Your task to perform on an android device: View the details of the Nikon d5500 camera with lens and bag, including price, description, shipping, and more
Image 0: 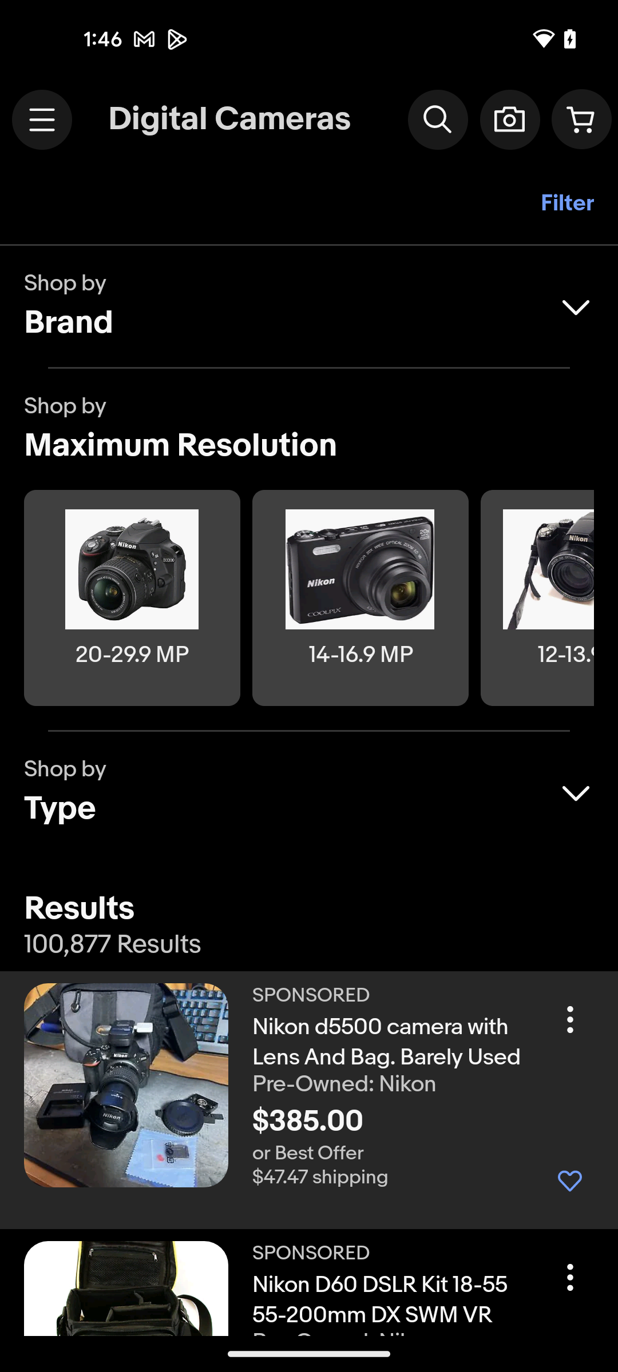
Open the Nikon d5500 camera with lens and bag
Step 0: click (393, 1042)
Image 1: 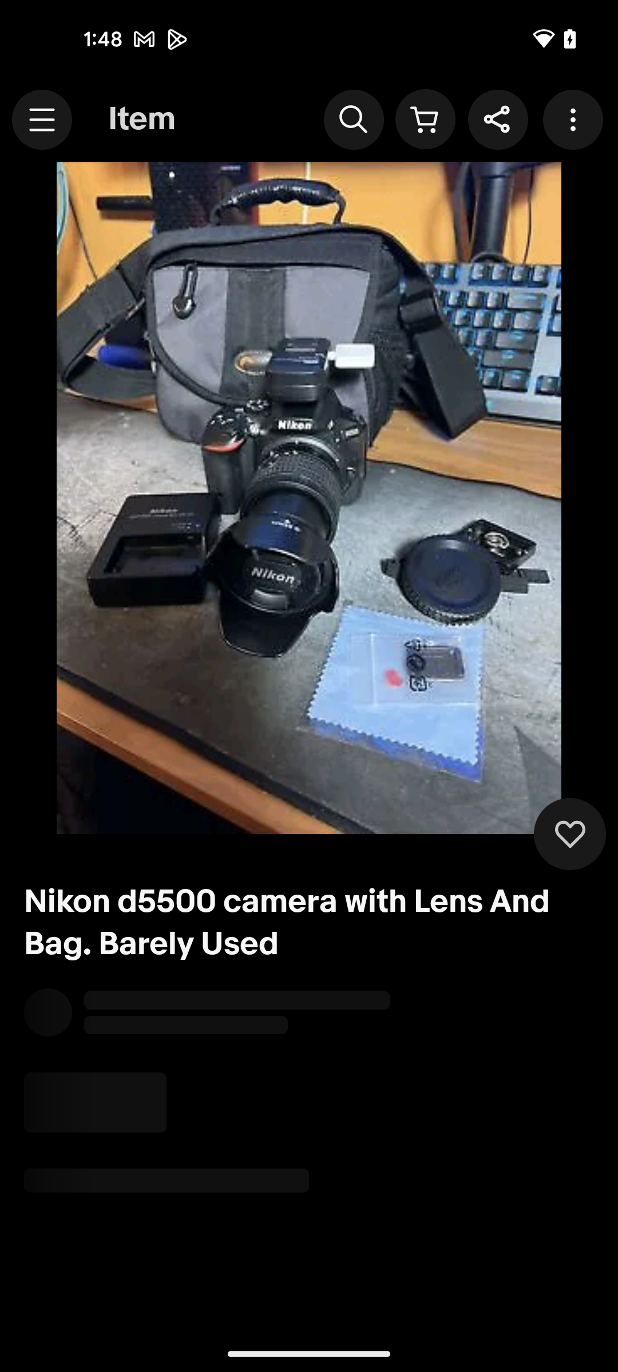
Open the Nikon d5500 camera with lens and bag
Step 1: wait
Image 2: 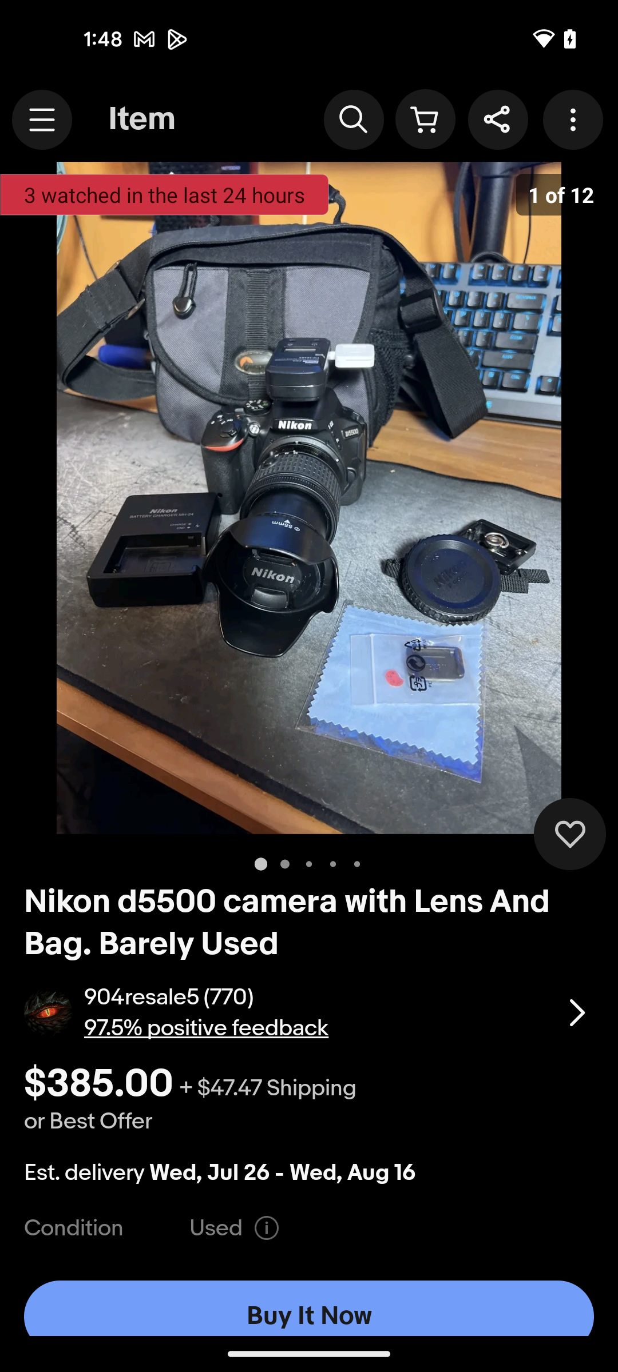
Swipe up for the product description.
Step 2: scroll down
Image 3: 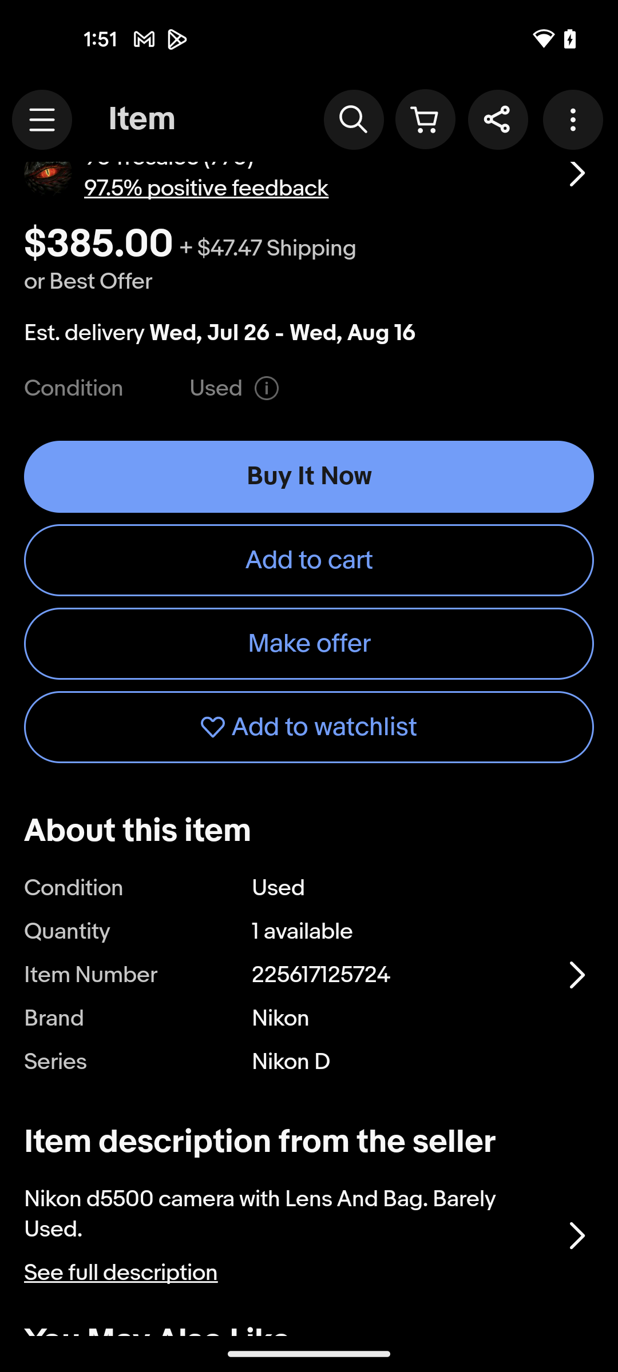
Click on See full description
Step 3: click (291, 1273)
Image 4: 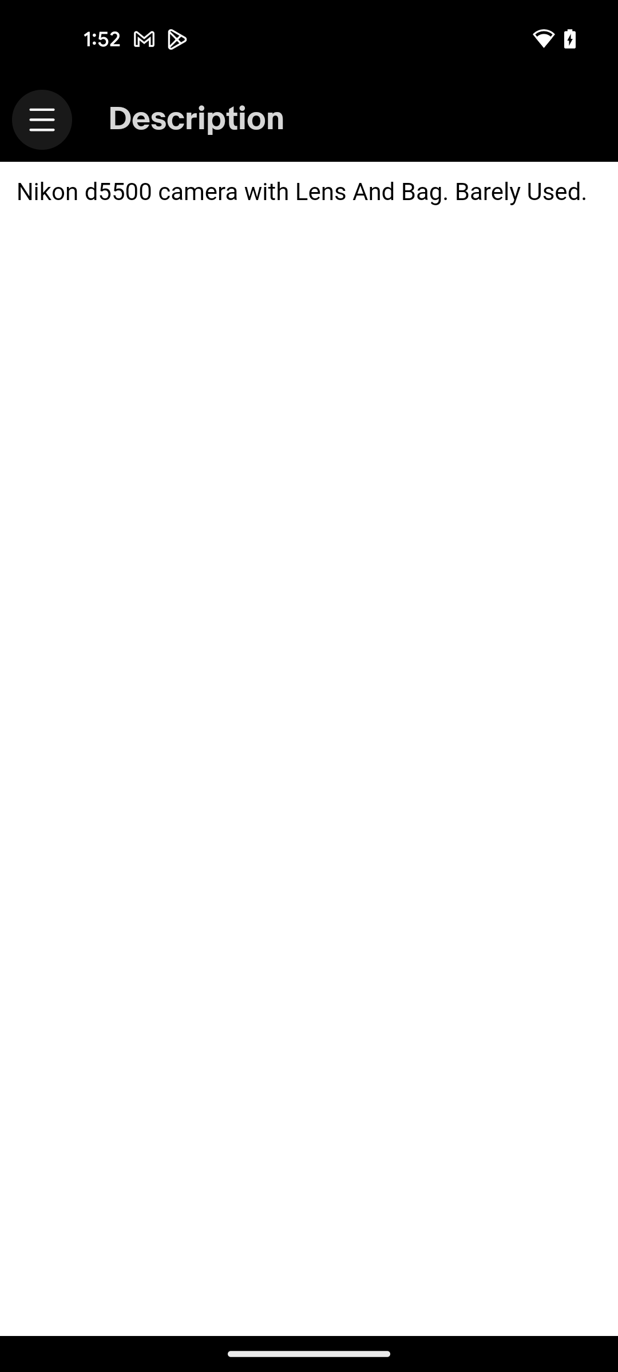
Go back to the previous screen
Step 4: press back button
Image 5: 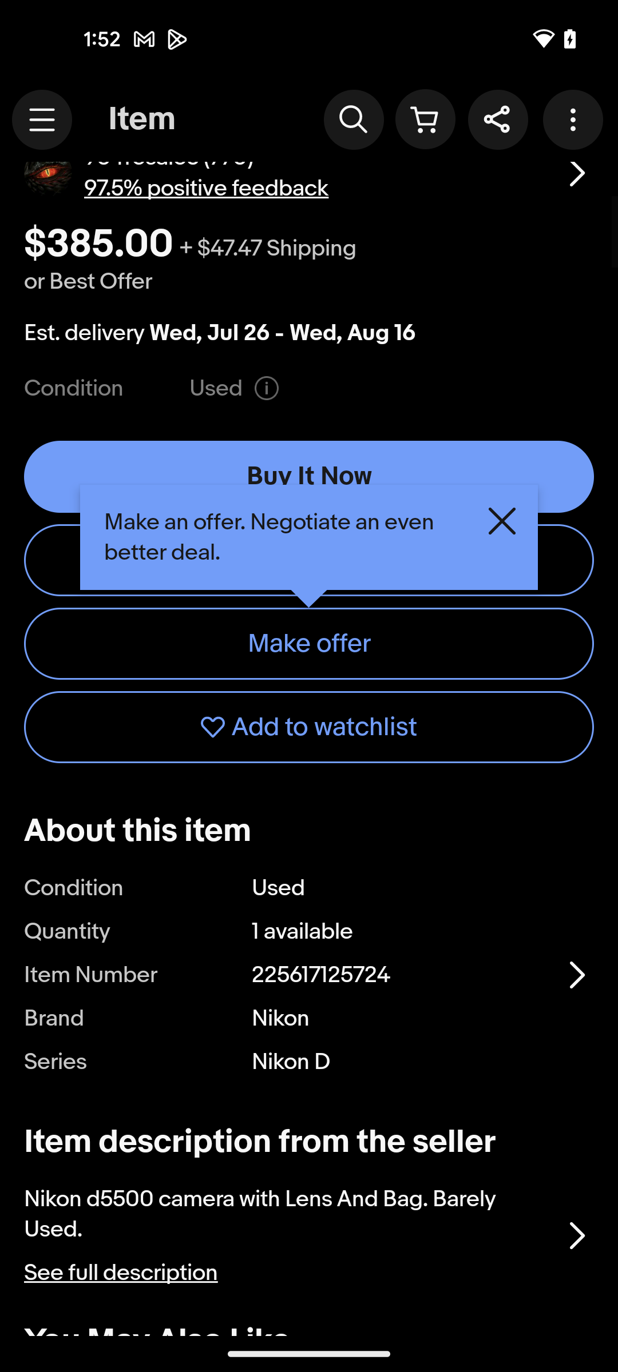
Swipe up for shipping and more details
Step 5: scroll left
Image 6: 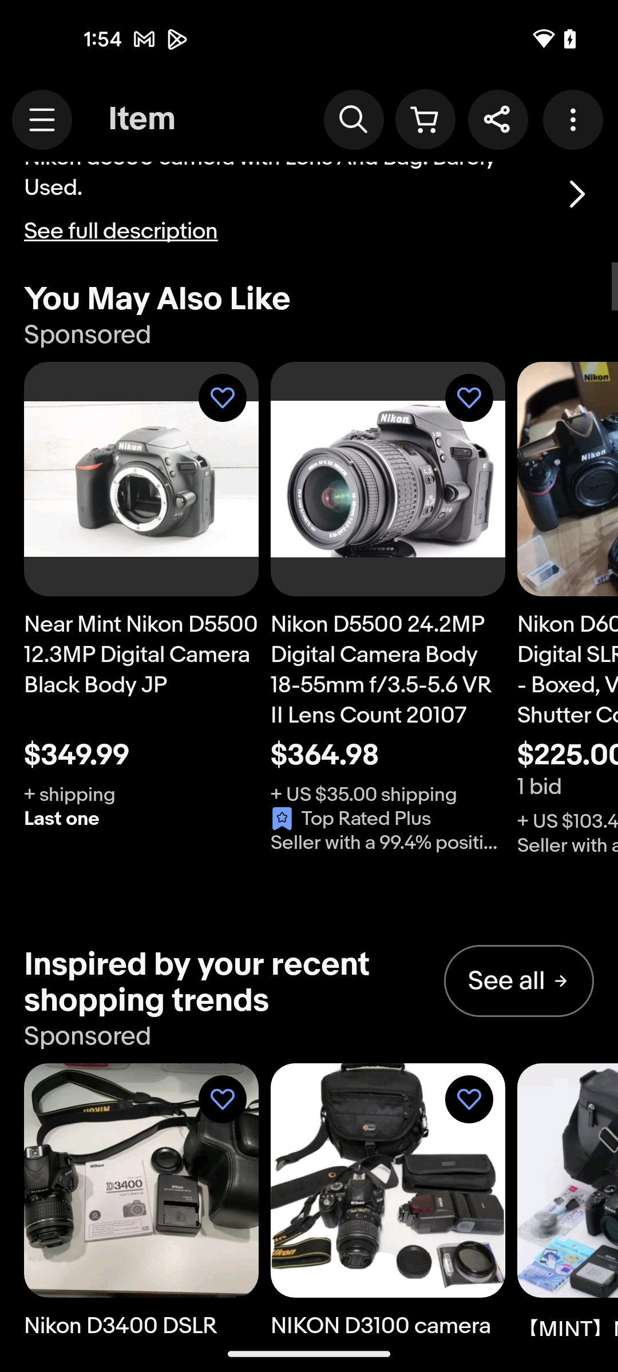
Swipe up for shipping and more details
Step 6: scroll left